Your task to perform on an android device: Because I am so excited about the changes, I want to keep track of the currency exchange rates.
Image 0: 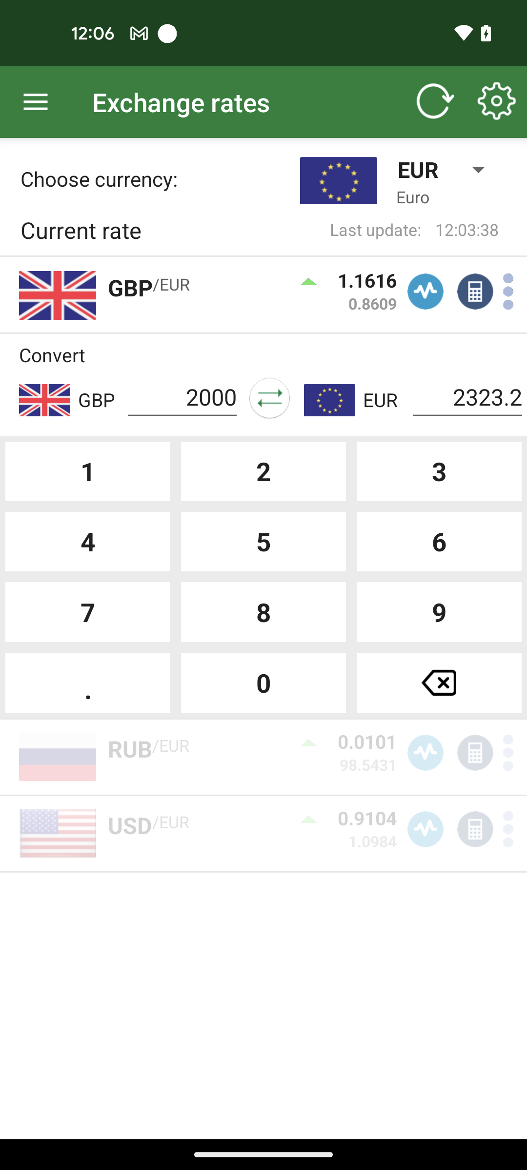
Tap on the graph icon of GBP
Step 0: click (428, 288)
Image 1: 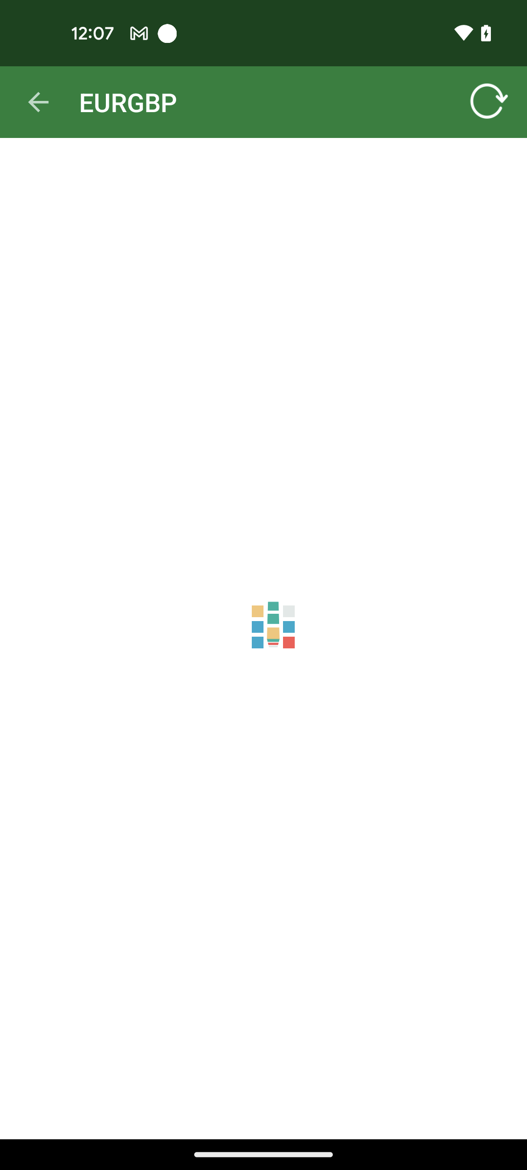
Tap on the graph icon of GBP
Step 1: wait